Your task to perform on an android device: Look for the locks on the Tata Neu app so I can utilize them at home.
Image 0: 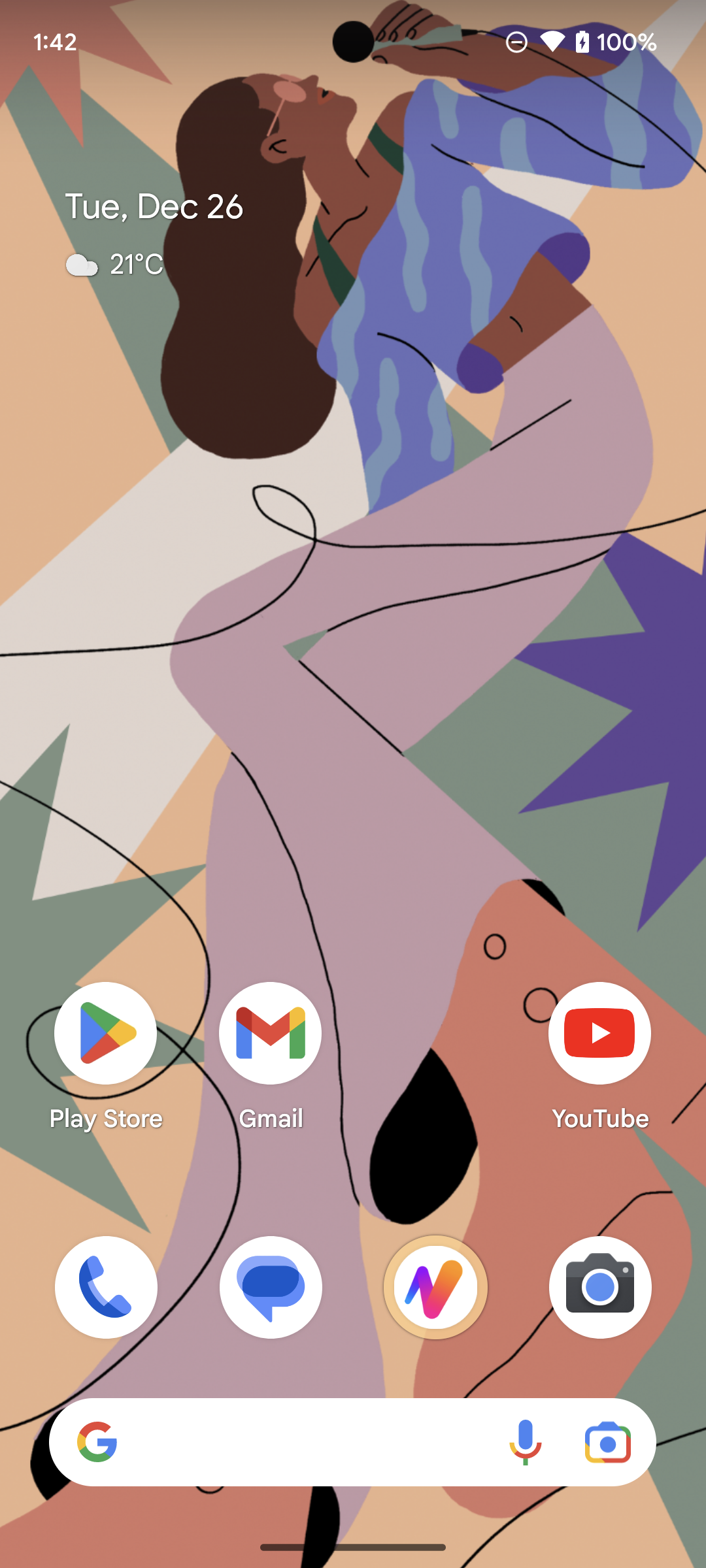
Open Tata Neu app.
Step 0: open app "Tata Neu"
Image 1: 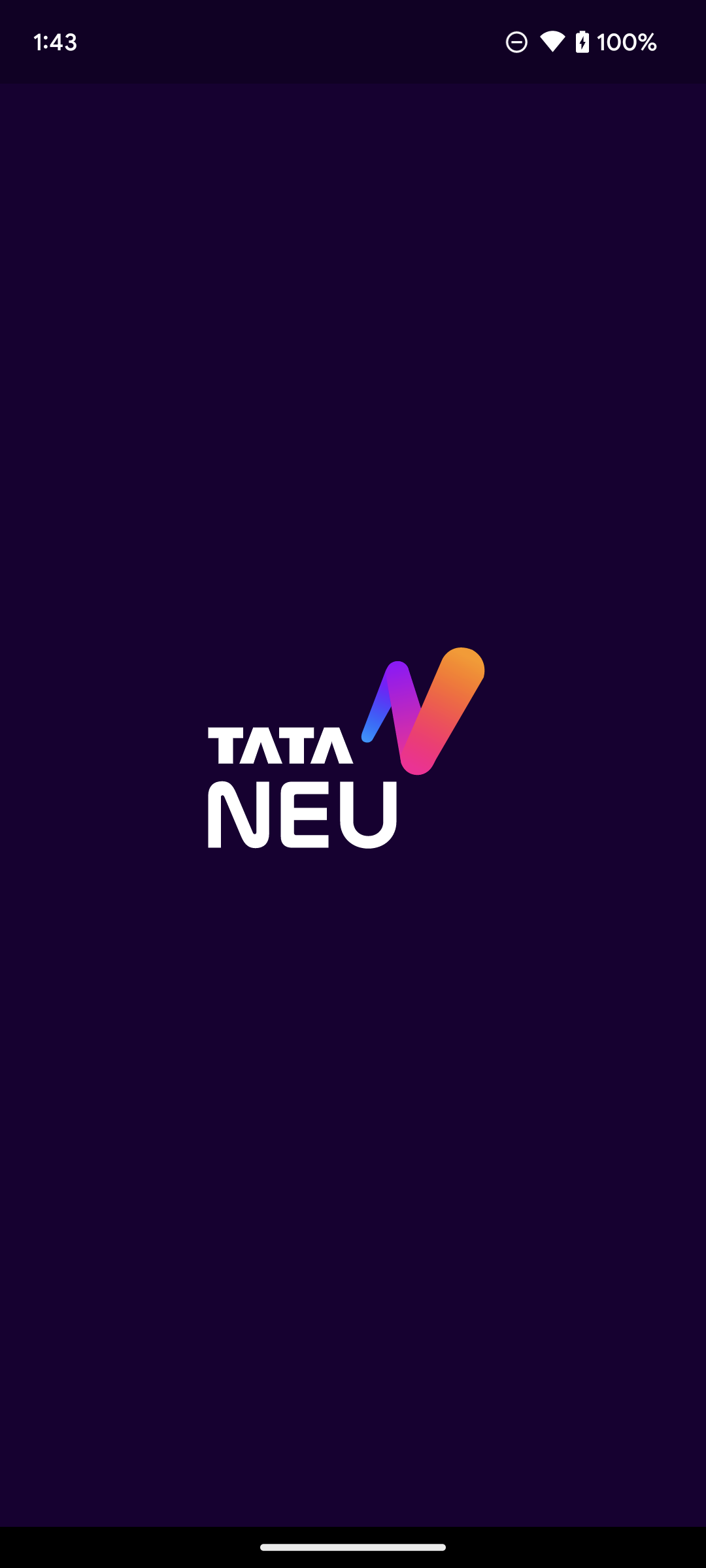
Open Tata Neu app.
Step 1: wait
Image 2: 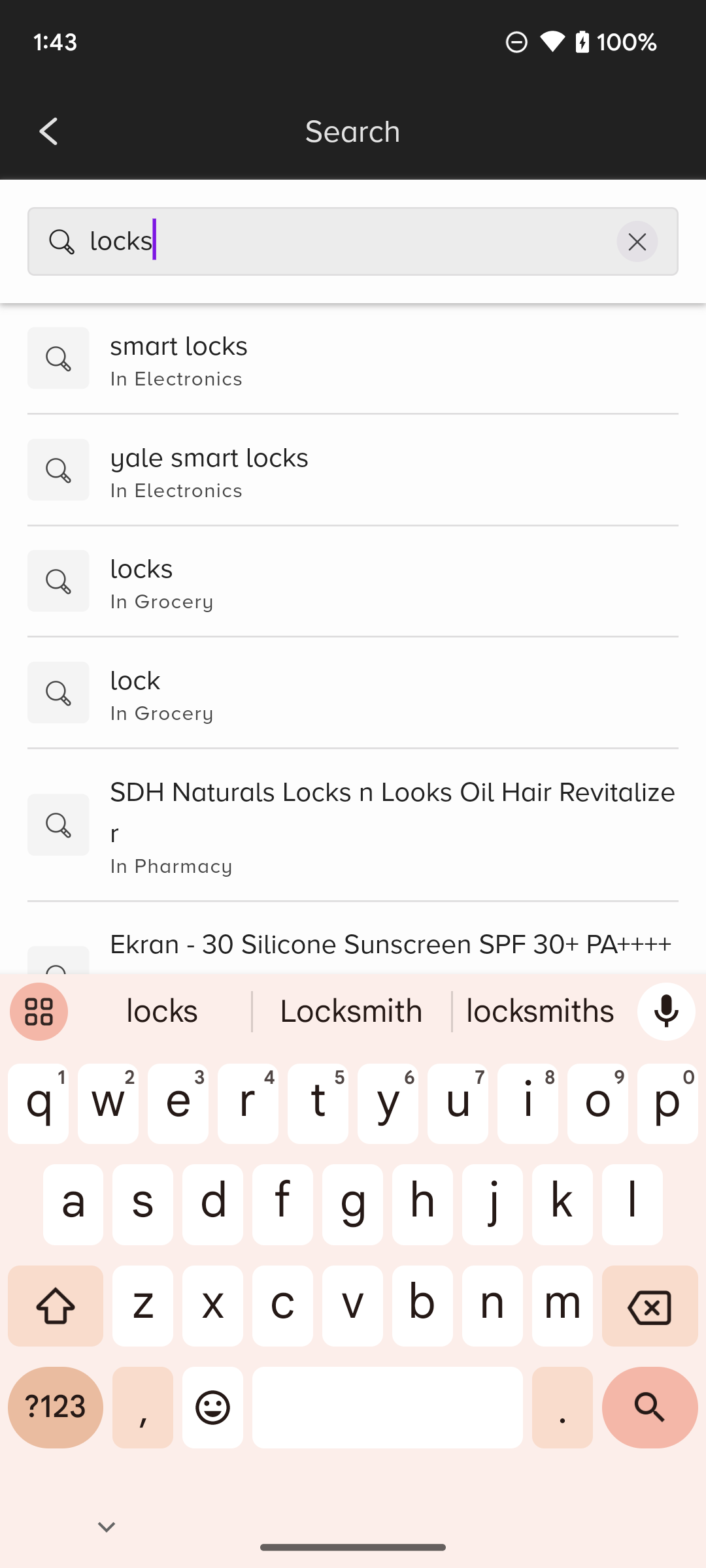
Click on the search icon on the bottom right corner of the screen.
Step 2: click (650, 1418)
Image 3: 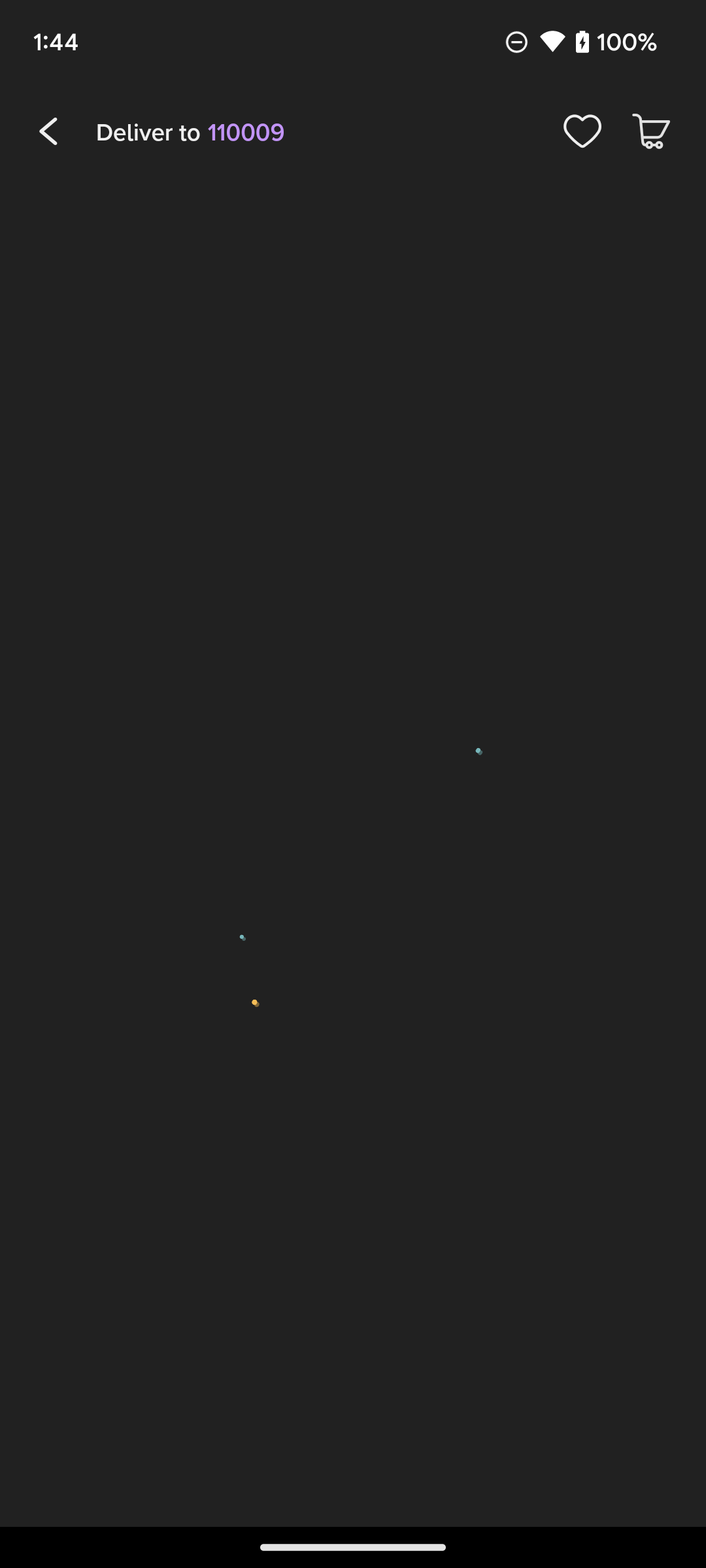
Click on the search icon on the bottom right corner of the screen.
Step 3: wait